Your task to perform on an android device: In the Fit App,track your walk activity
Image 0: 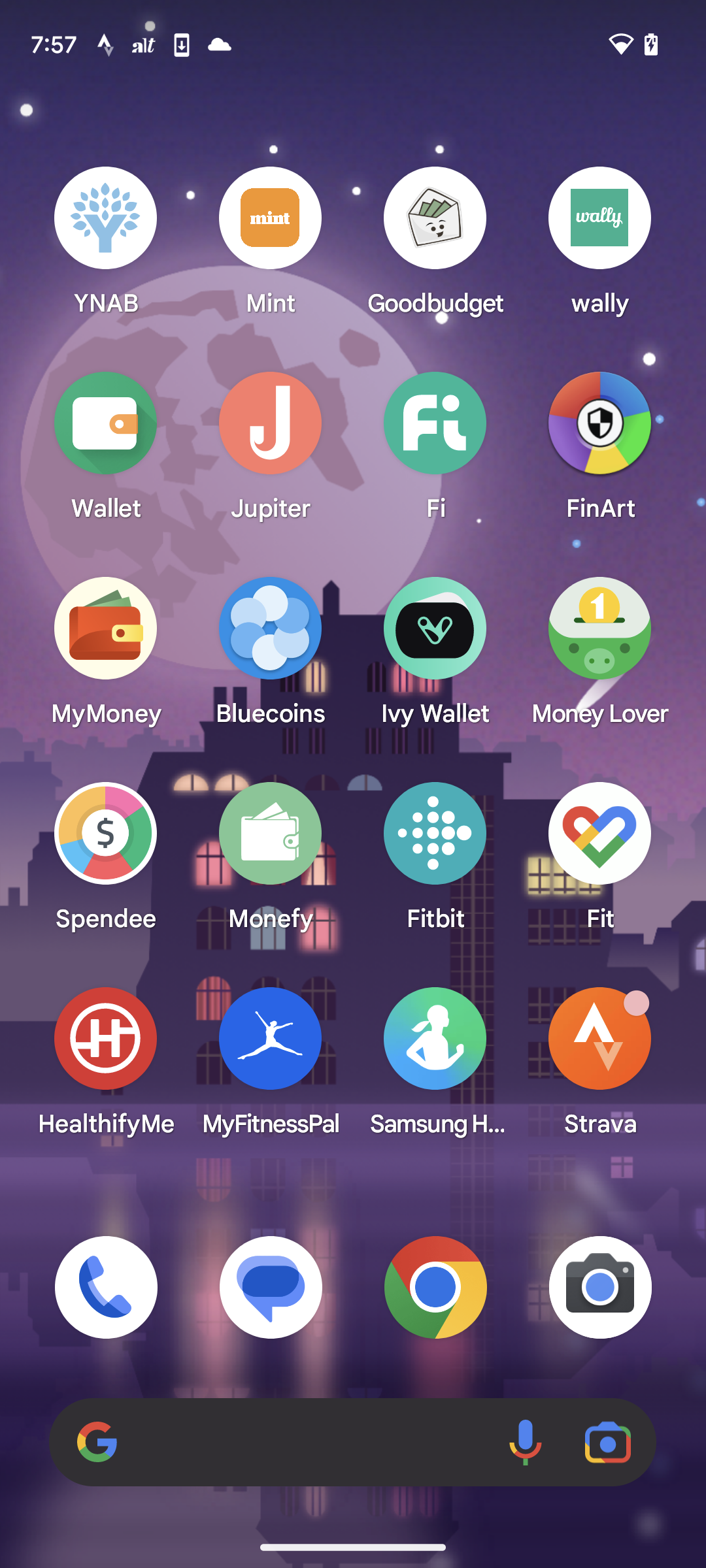
Open the Fit App
Step 0: open app "Fit"
Image 1: 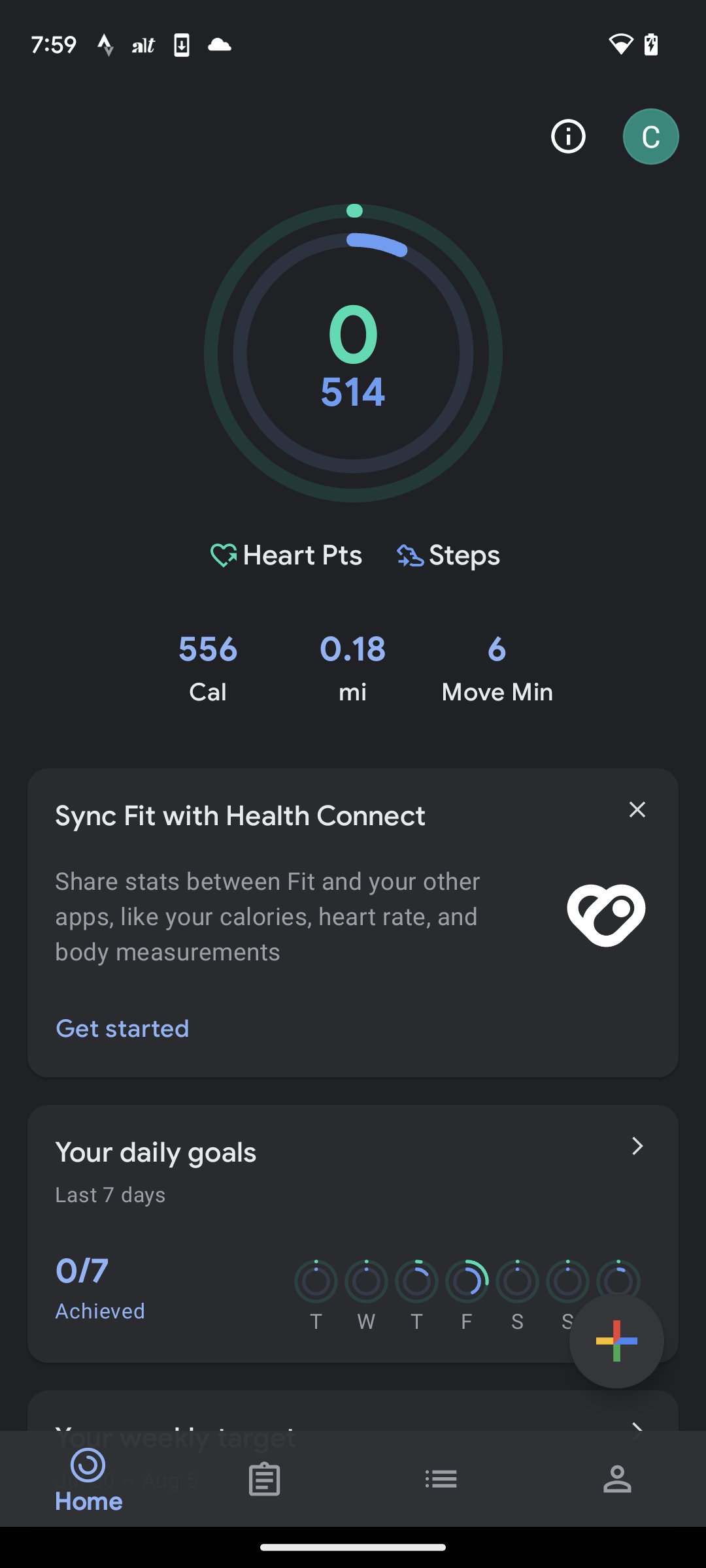
Click on the plus icon at the bottom right corner 
Step 1: click (616, 1341)
Image 2: 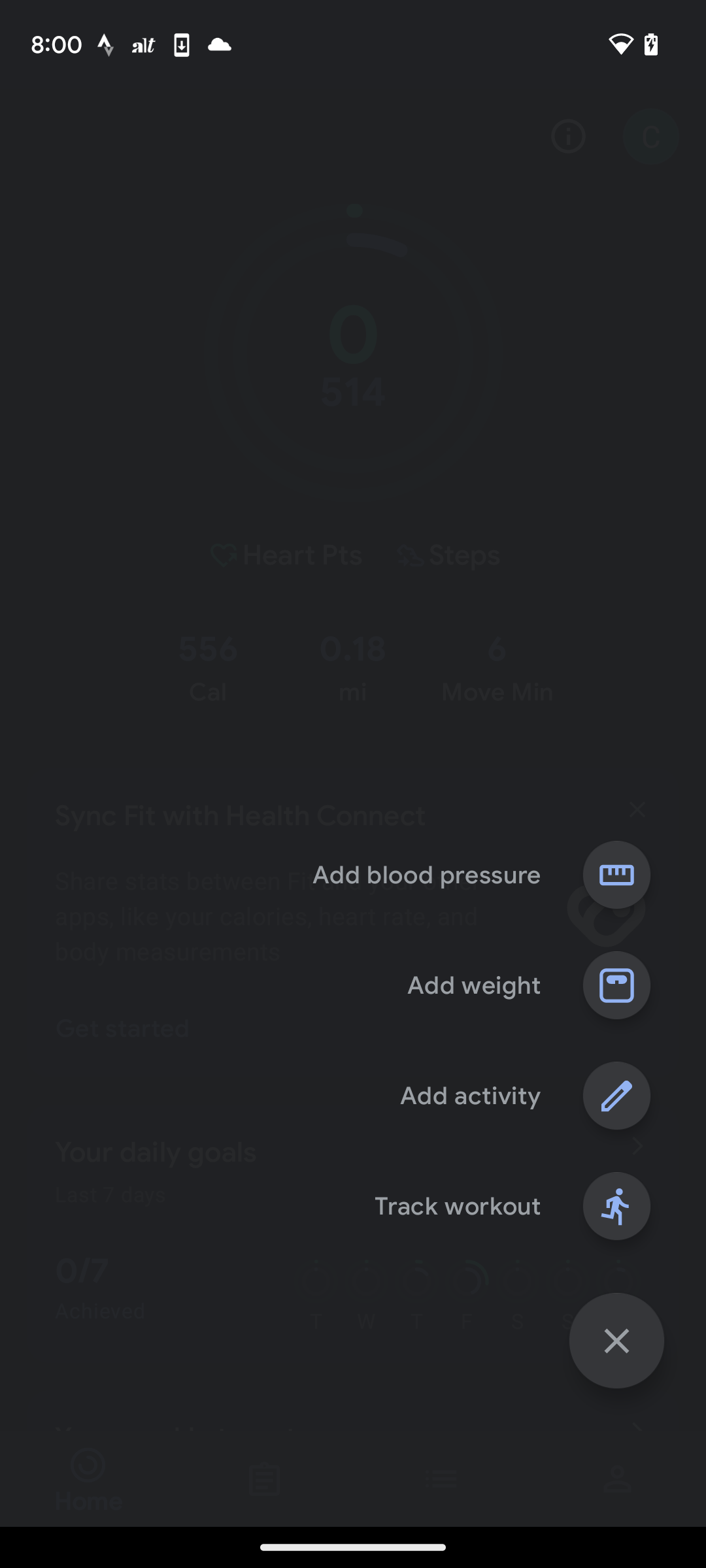
Click on the track workout
Step 2: click (616, 1205)
Image 3: 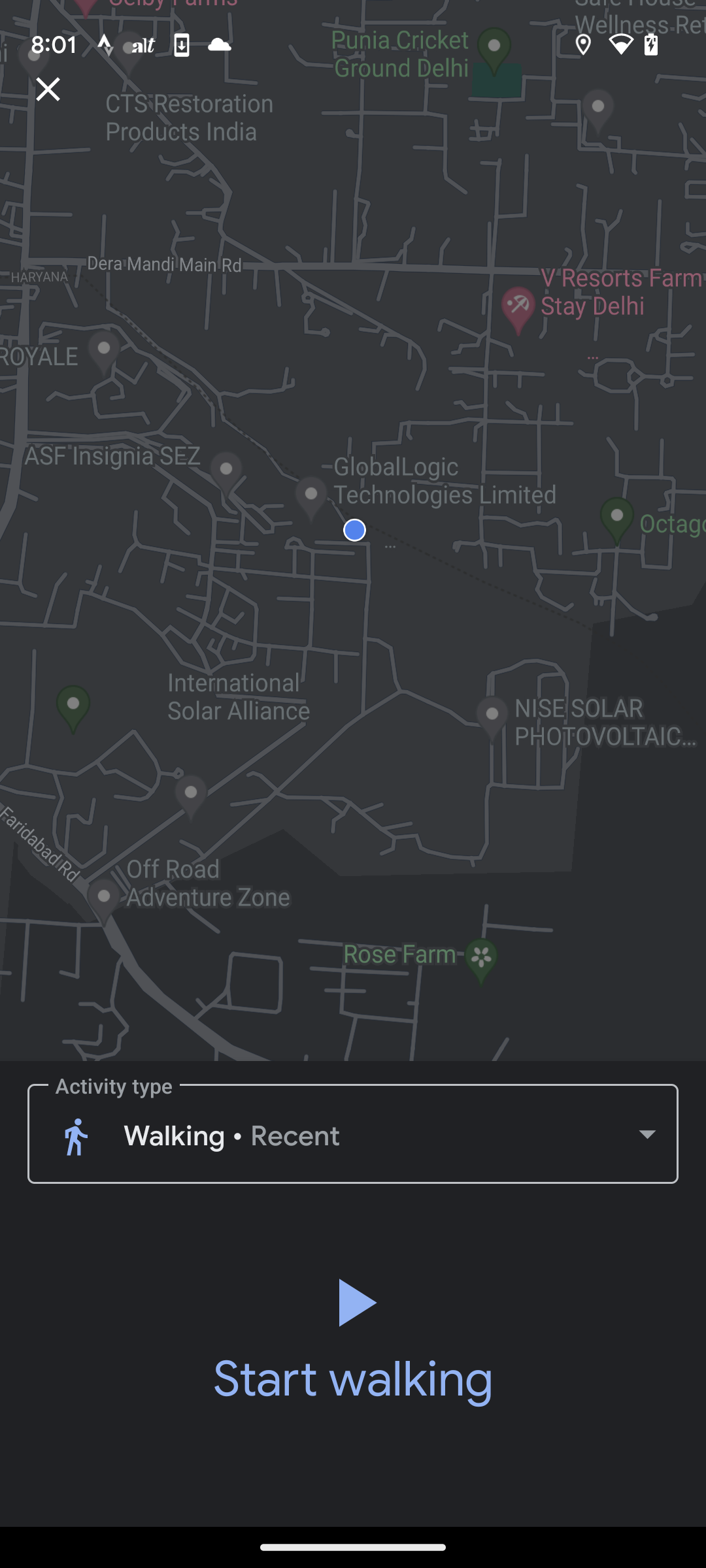
Click on the start walking option and start moving
Step 3: click (353, 1337)
Image 4: 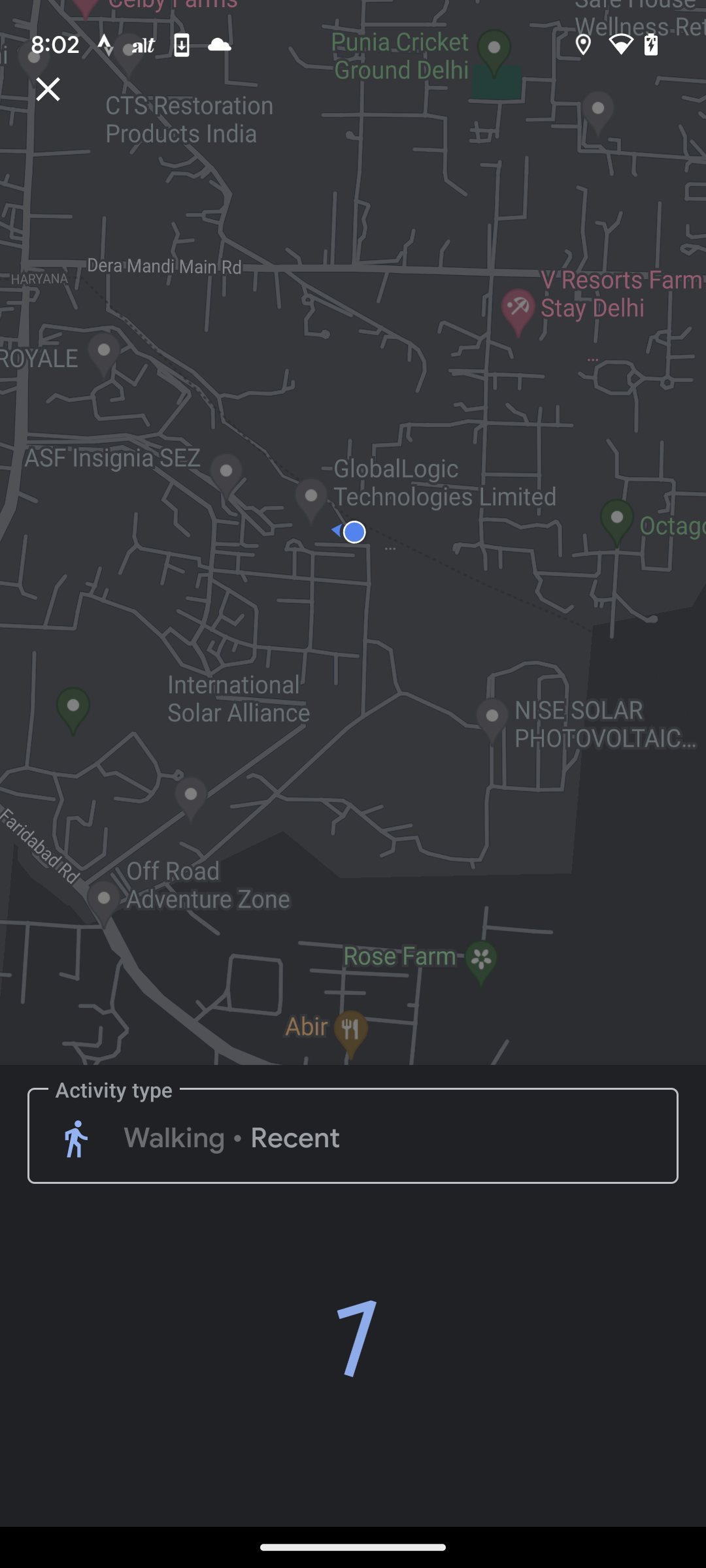
Click on the start walking option and start moving
Step 4: wait
Image 5: 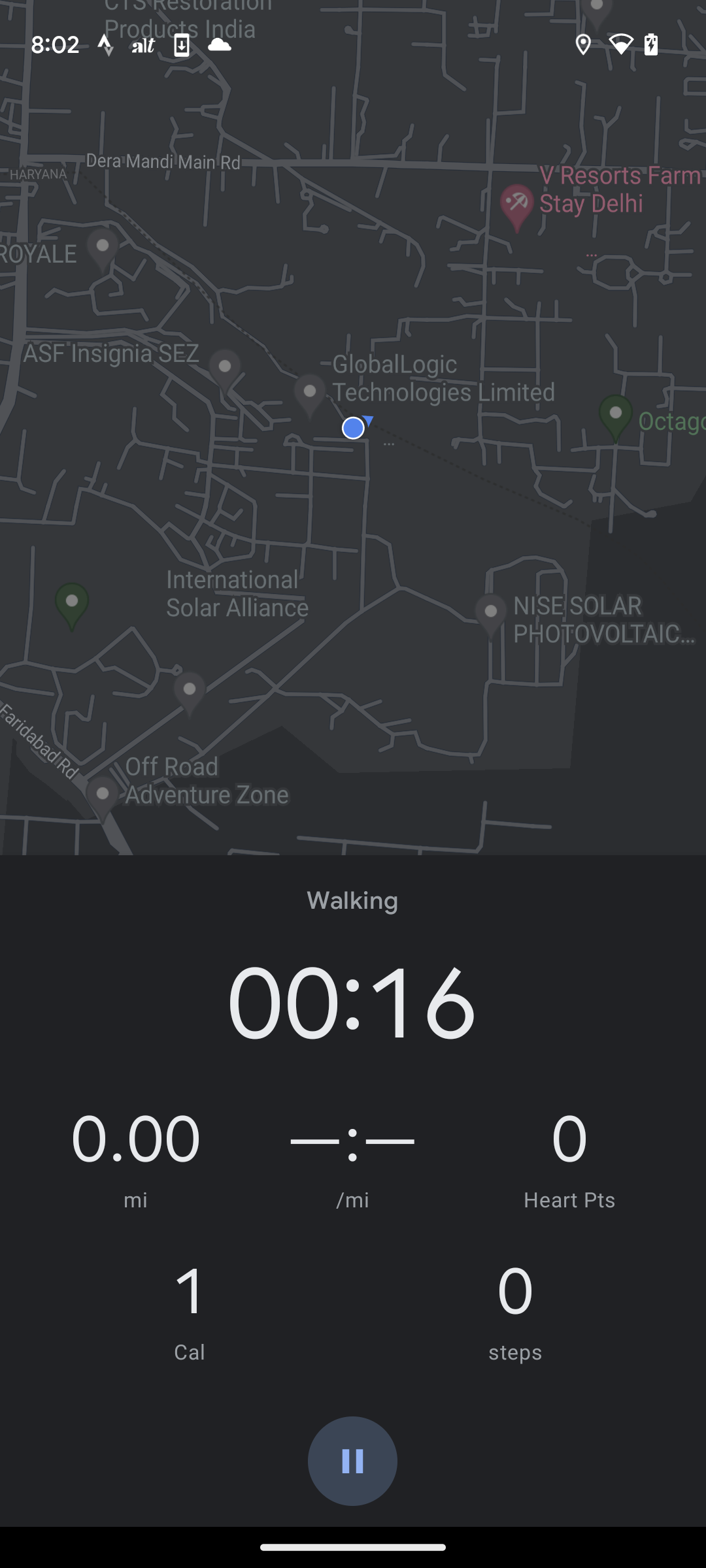
Click on the pause icon
Step 5: click (352, 1461)
Image 6: 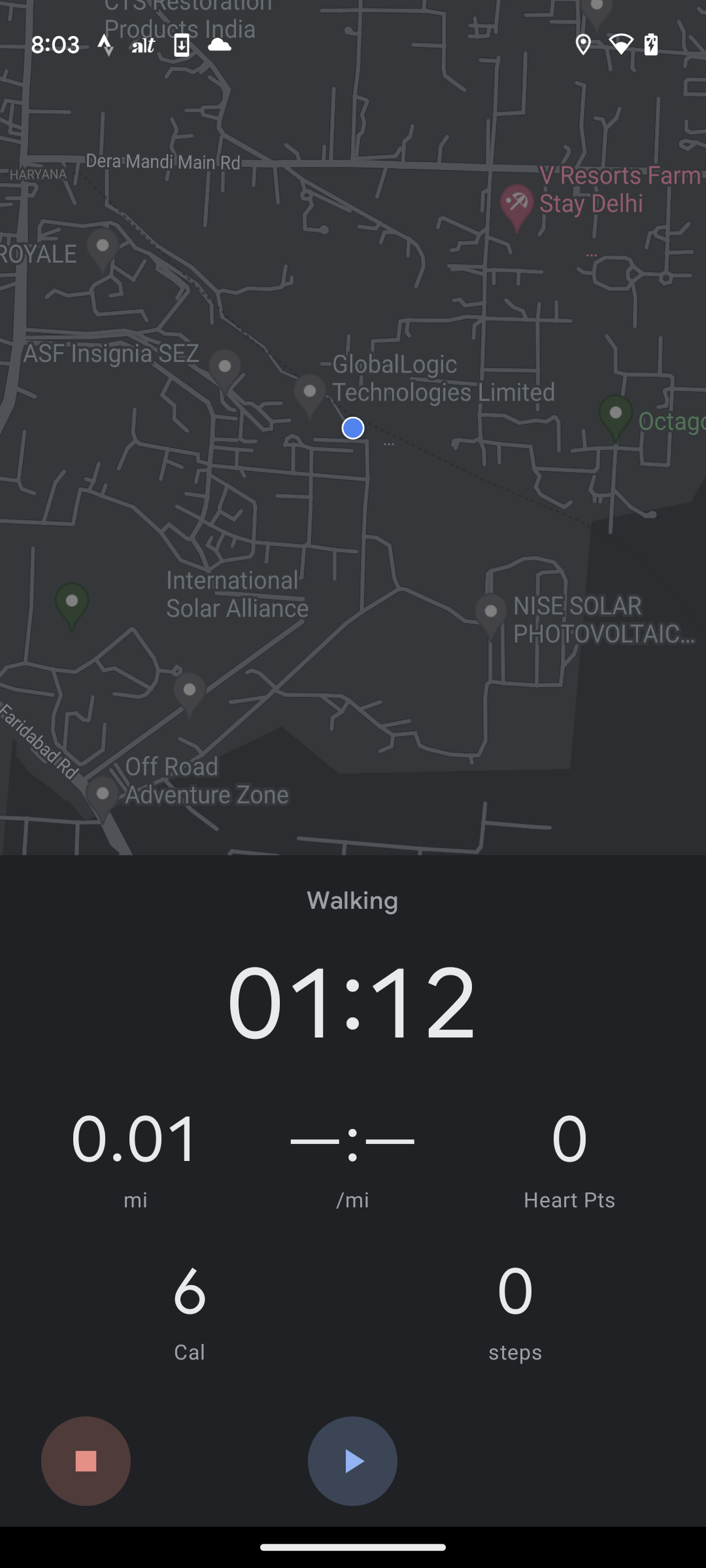
click on the square button at the bottom left corner
Step 6: click (86, 1461)